Your task to perform on an android device: I had Own the Run shorts, which are quite comfortable and well-made. Using the adidas app, give an overall 4-star rating with the review title "Great Shorts" and write a review: 'Best Value for Money, Highly Recommendable, and Good Material Quality.'"
Image 0: 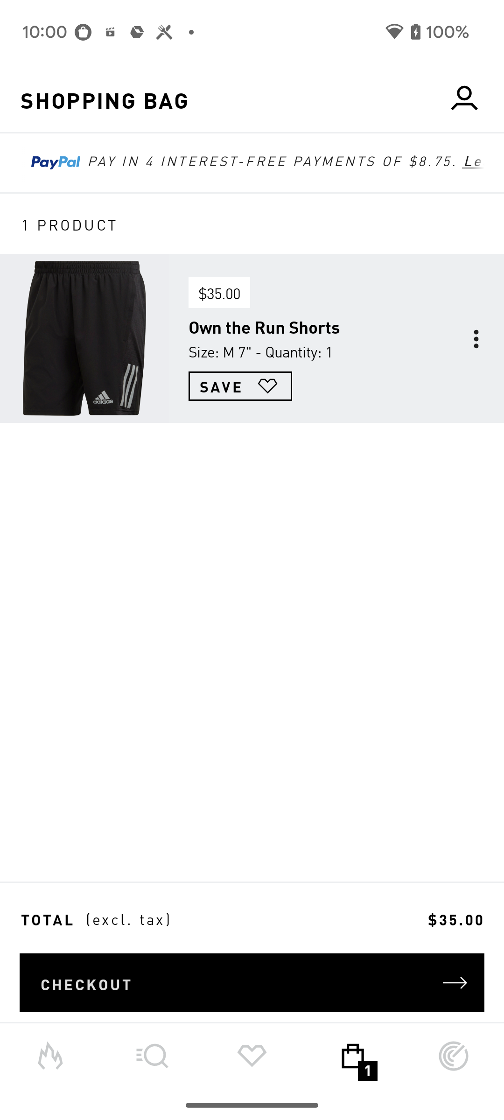
Click on the Own the Run Shorts
Step 0: click (83, 315)
Image 1: 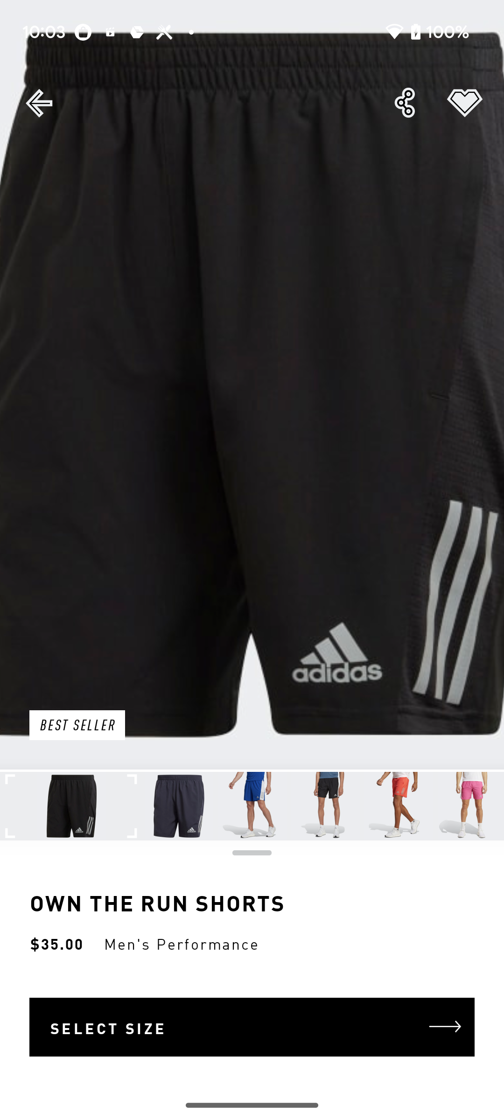
swipe up for reviews
Step 1: scroll down
Image 2: 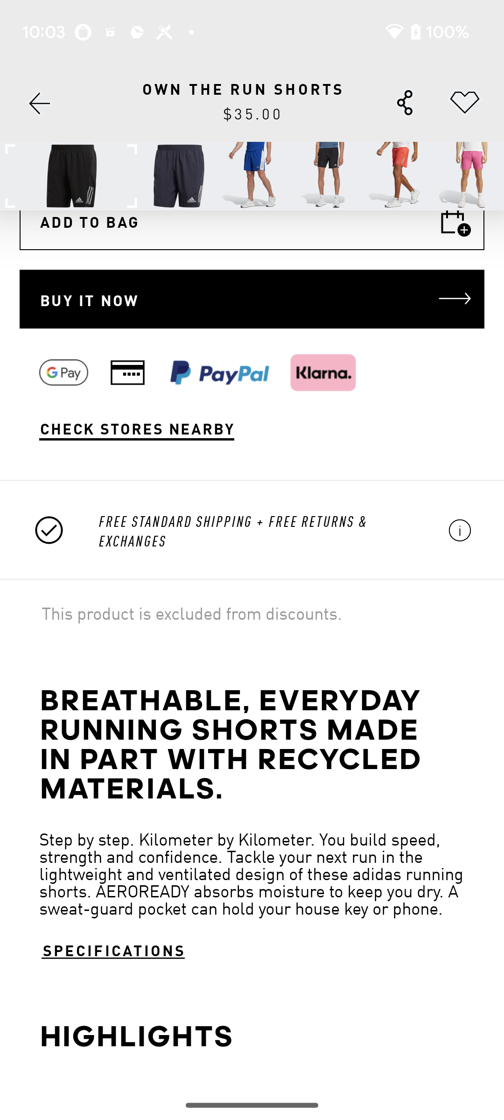
swipe up for reviews
Step 2: scroll down
Image 4: 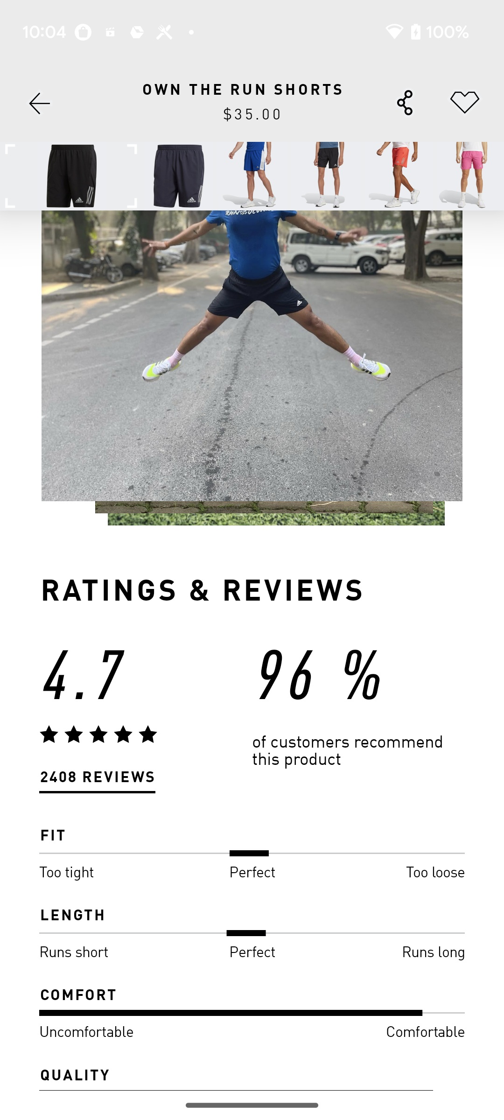
click on 2408 REVIEWS
Step 4: click (97, 777)
Image 5: 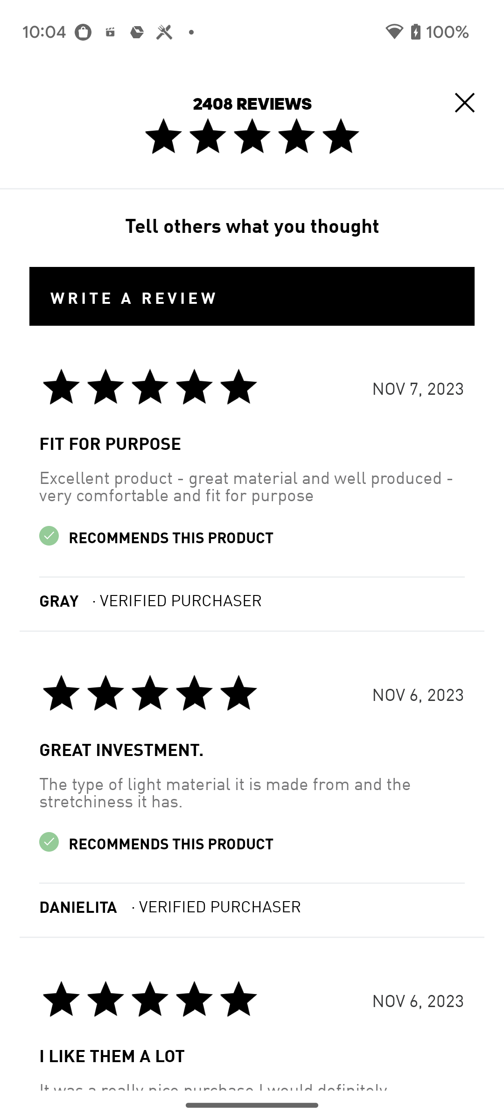
click on WRITE A REVIEW
Step 5: click (252, 296)
Image 6: 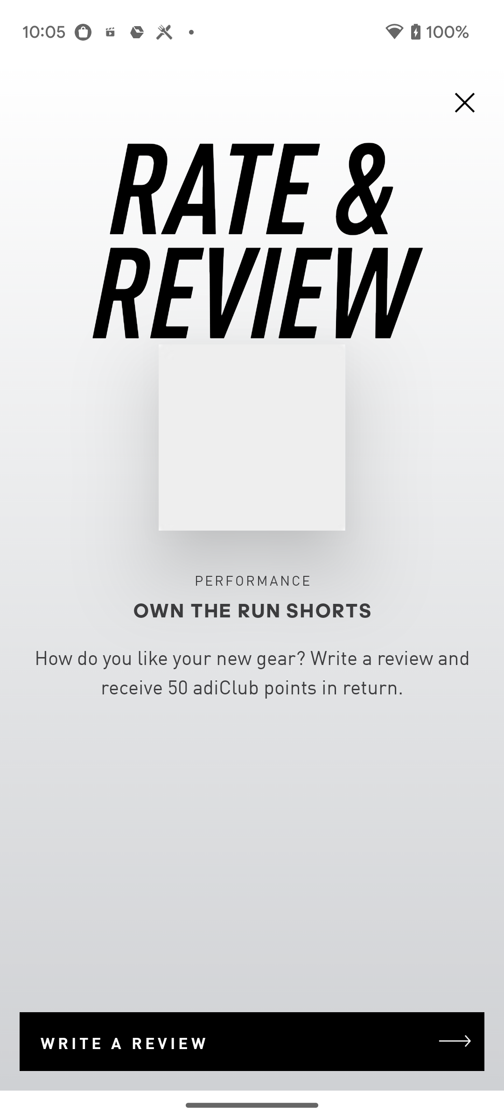
click on WRITE A REVIEW at the bottom of the screen
Step 6: click (252, 1042)
Image 7: 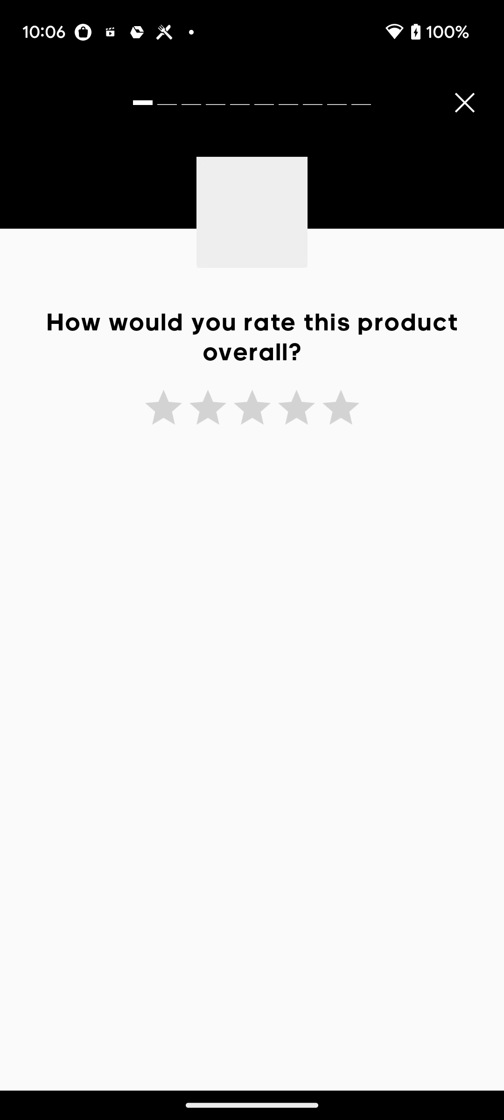
give four star rating
Step 7: click (295, 406)
Image 8: 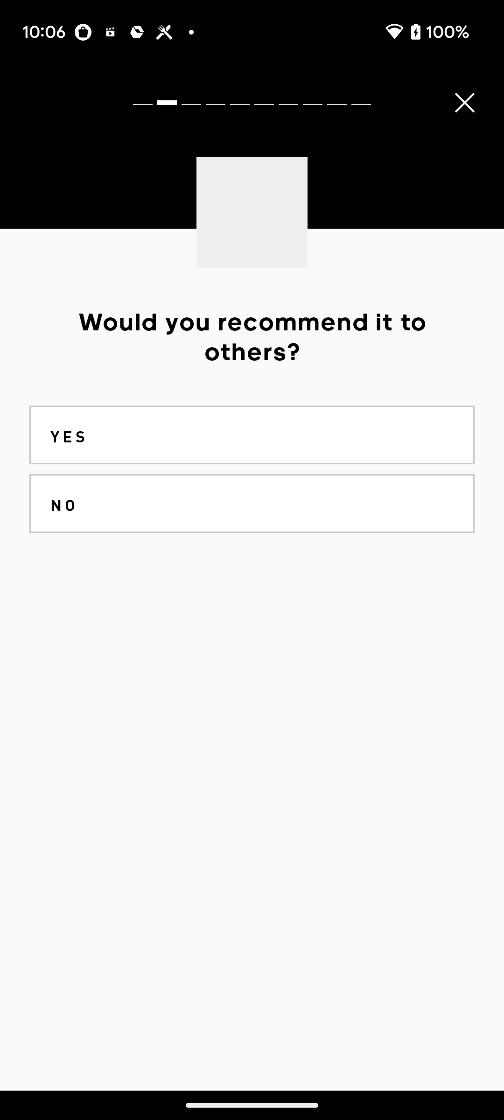
select YES 
Step 8: click (252, 435)
Image 9: 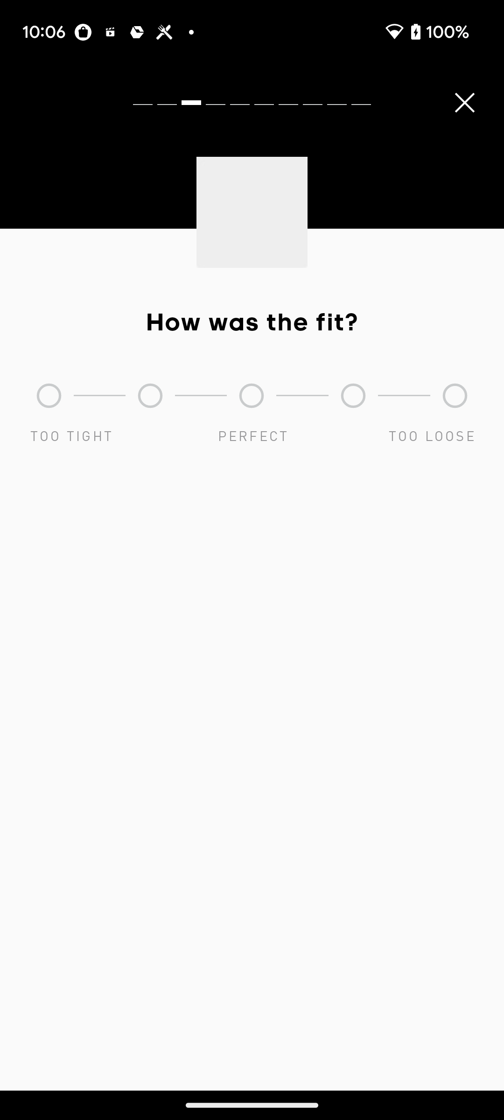
Select PERFECT option
Step 9: click (250, 393)
Image 10: 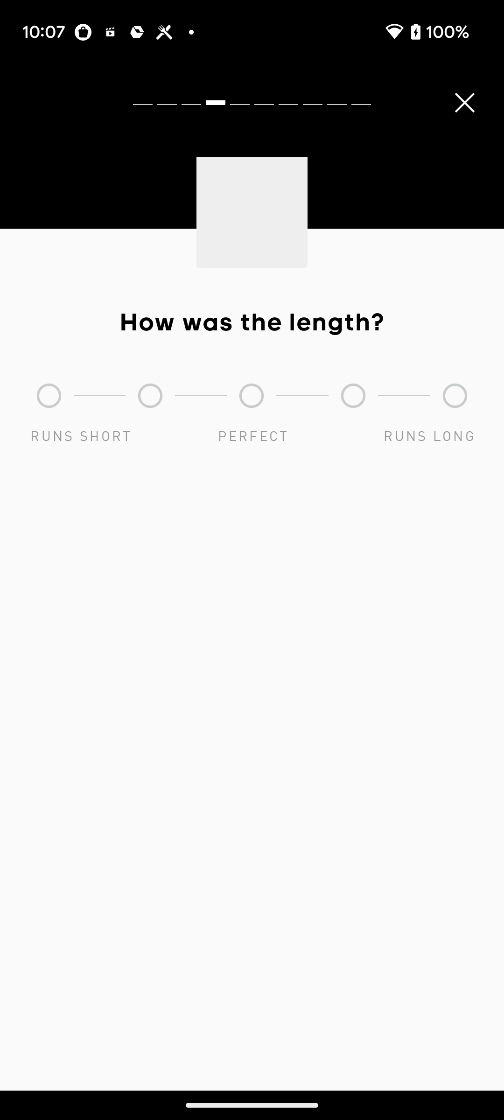
select PERFECT option for length
Step 10: click (250, 398)
Image 11: 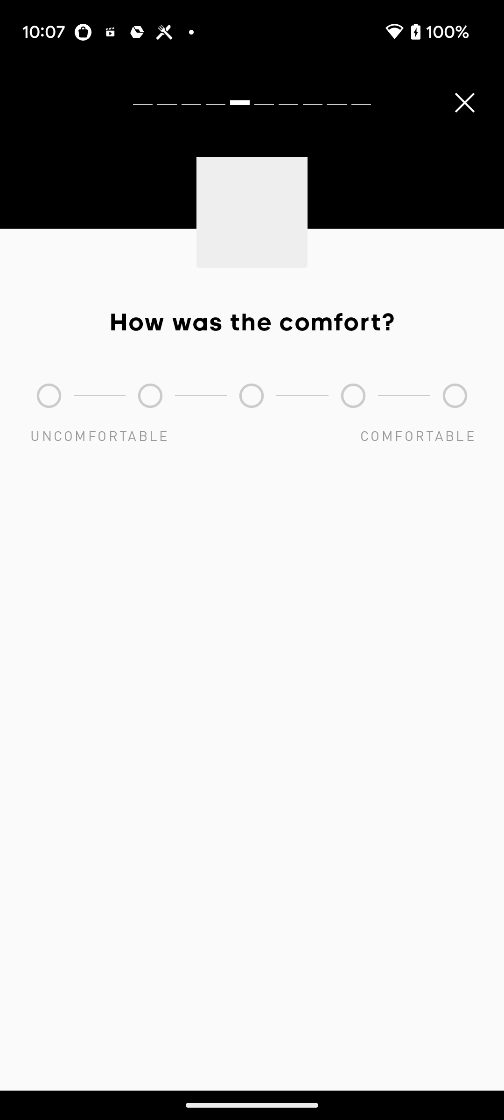
select COMFORTABLE
Step 11: click (454, 396)
Image 12: 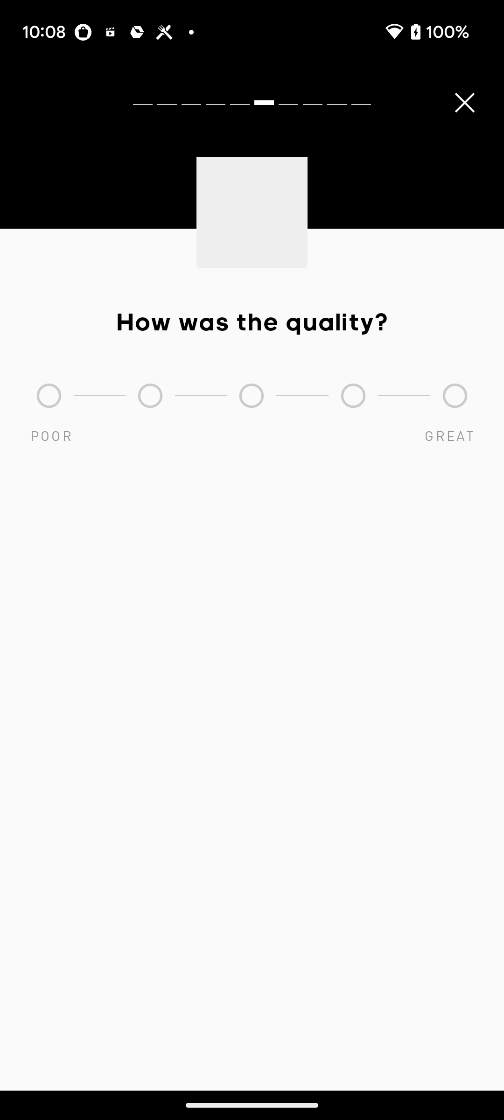
select GREAT quality
Step 12: click (454, 396)
Image 13: 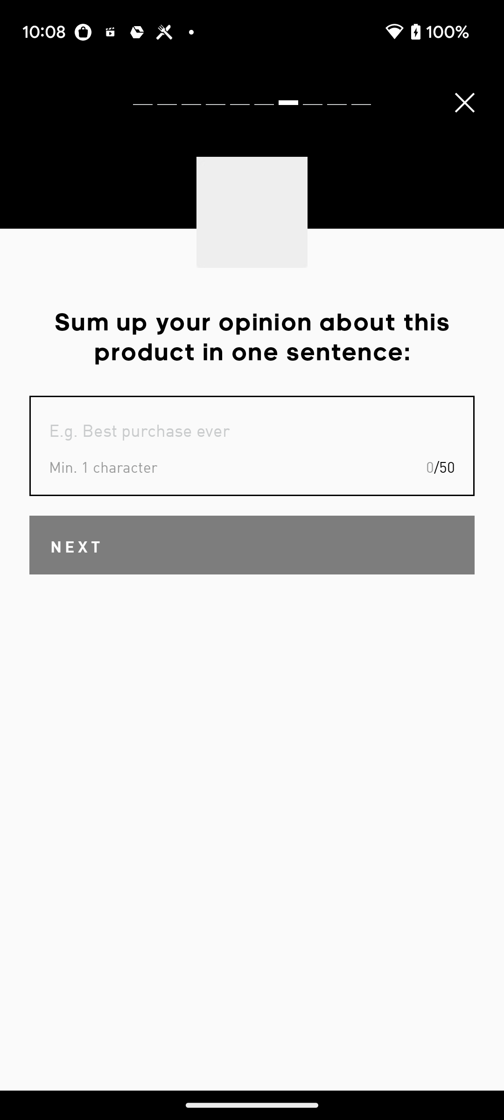
write Great Shorts
Step 13: type "Great Shorts"
Image 14: 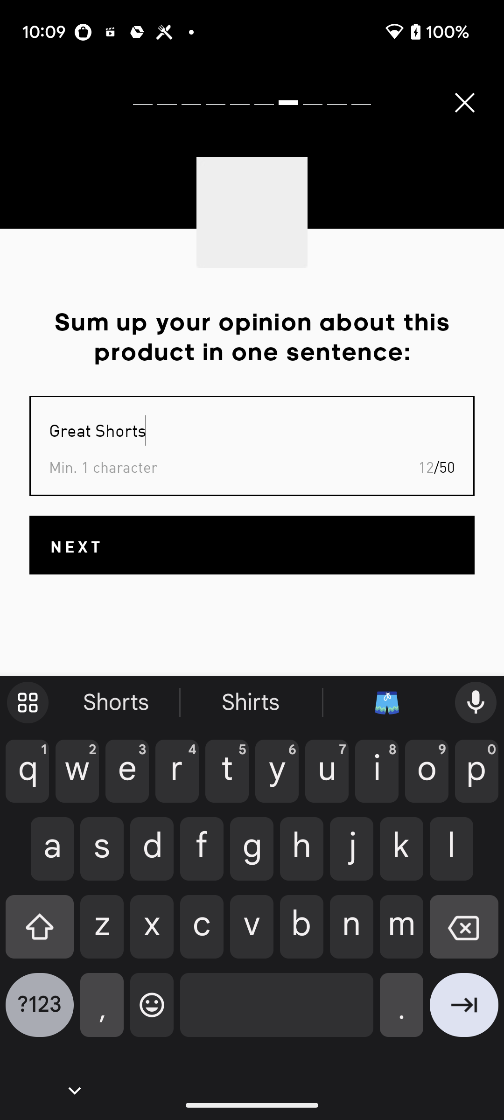
Click on NEXT
Step 14: click (252, 545)
Image 15: 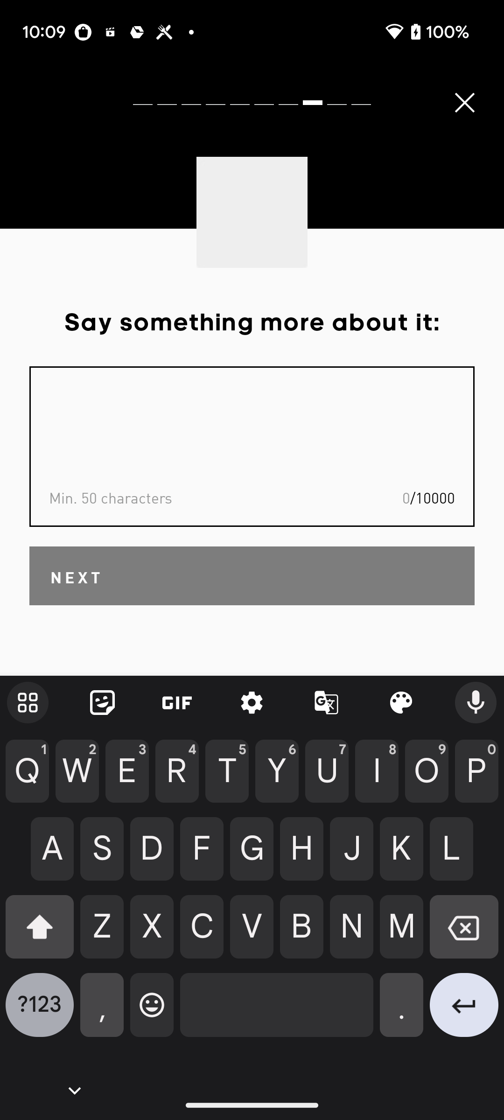
write Best Value for Money, Highly Recommendable, and Good Material Quality
Step 15: type "Best Value for Money, Highly Recommendable, and Good Material Quality"
Image 16: 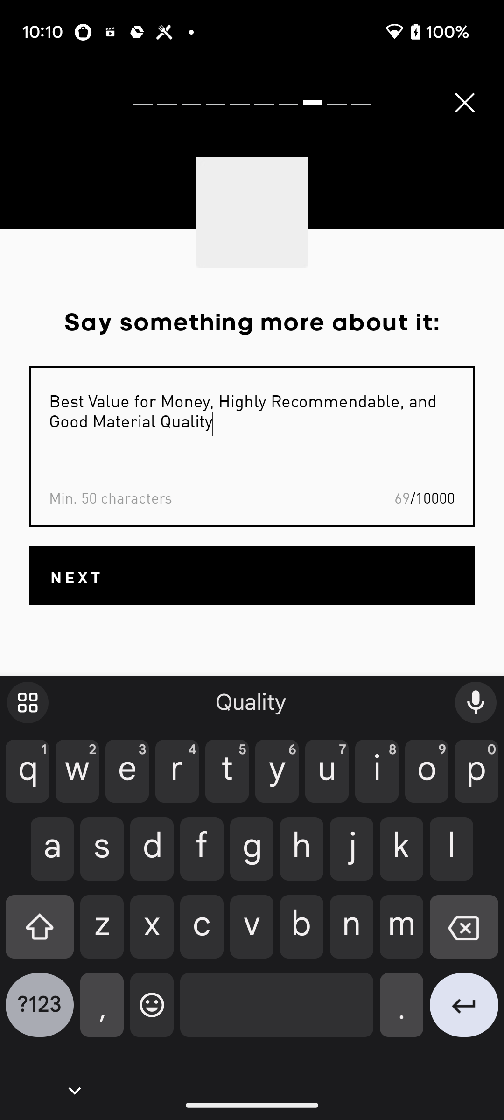
Click on NEXT
Step 16: click (252, 576)
Image 18: 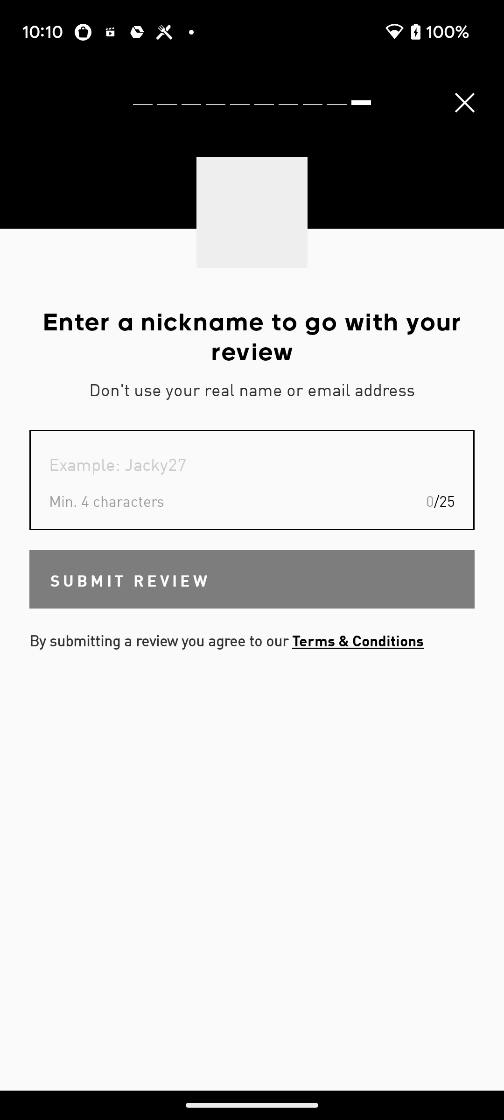
write nickname Fabio
Step 18: type "Fabio"
Image 19: 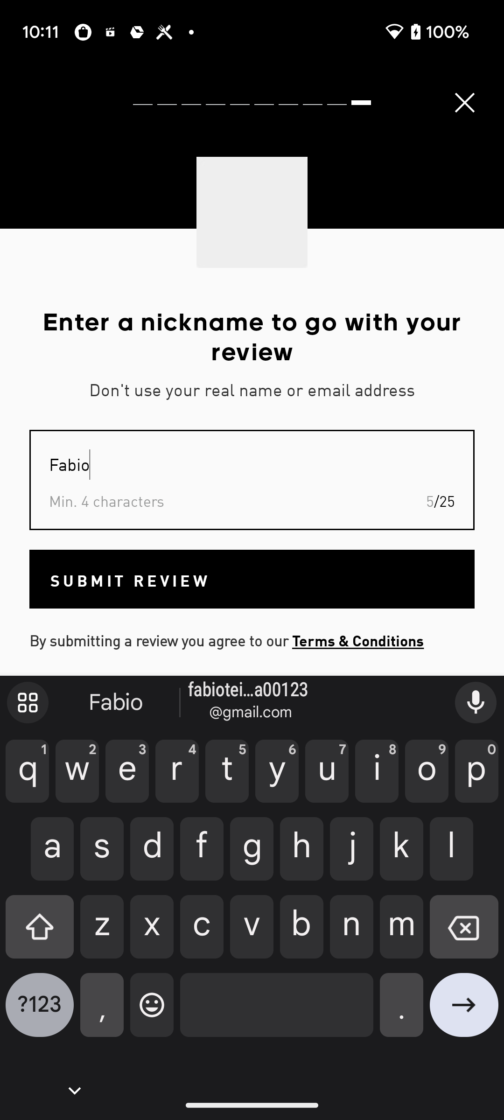
Click on SUBMIT REVIEW
Step 19: click (252, 579)
Image 20: 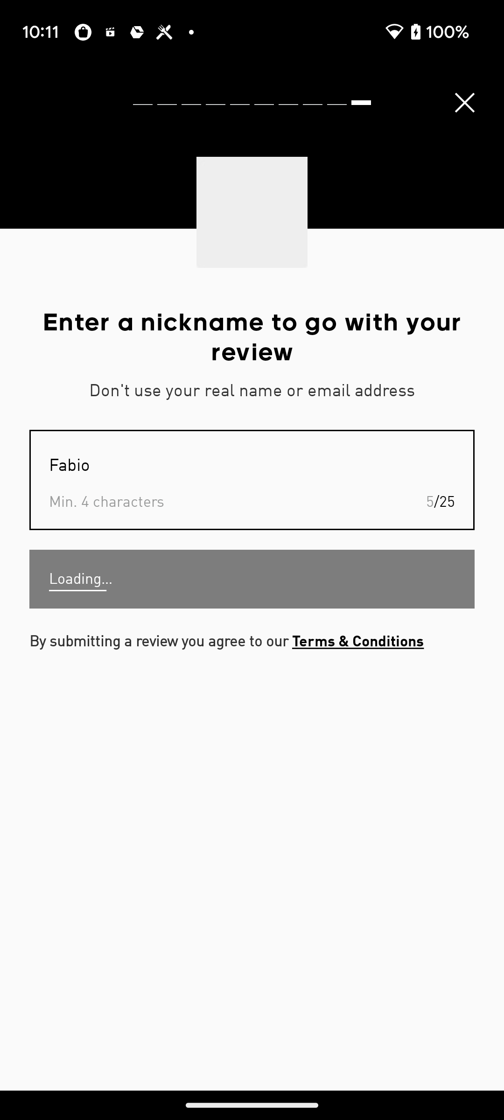
Click on SUBMIT REVIEW
Step 20: wait